Your task to perform on an android device: My friend's son wants to shift to Huntington ( New York ) for study. Show me the Property for Rent in this location in the Redfin app. 
Image 1: 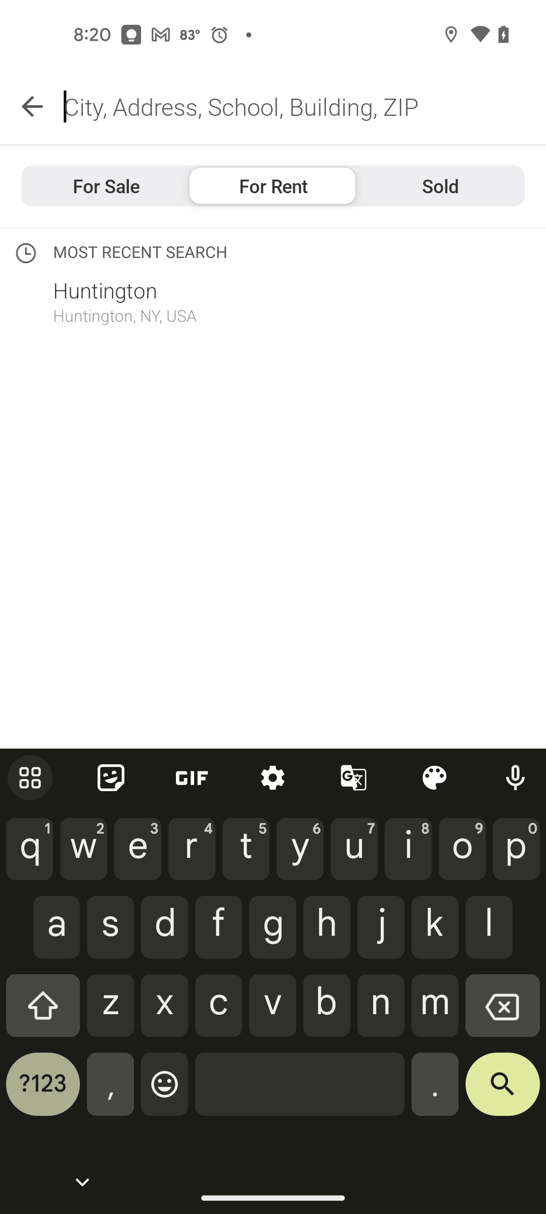
Type Huntington New York
Step 1: type "Huntington New York"
Image 2: 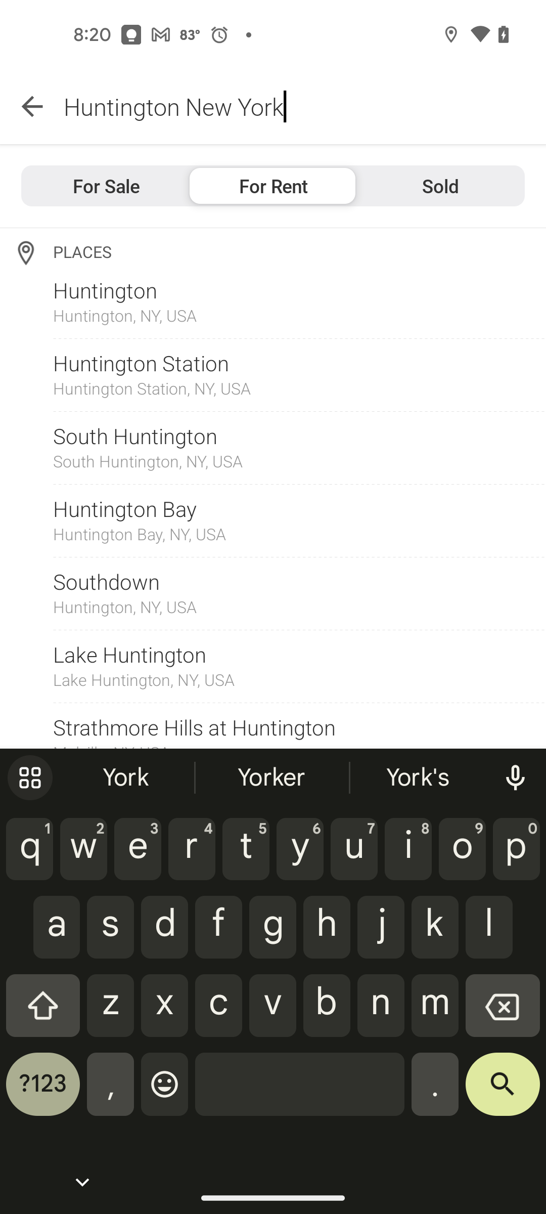
Click on the first suggested search result
Step 2: click (273, 663)
Image 3: 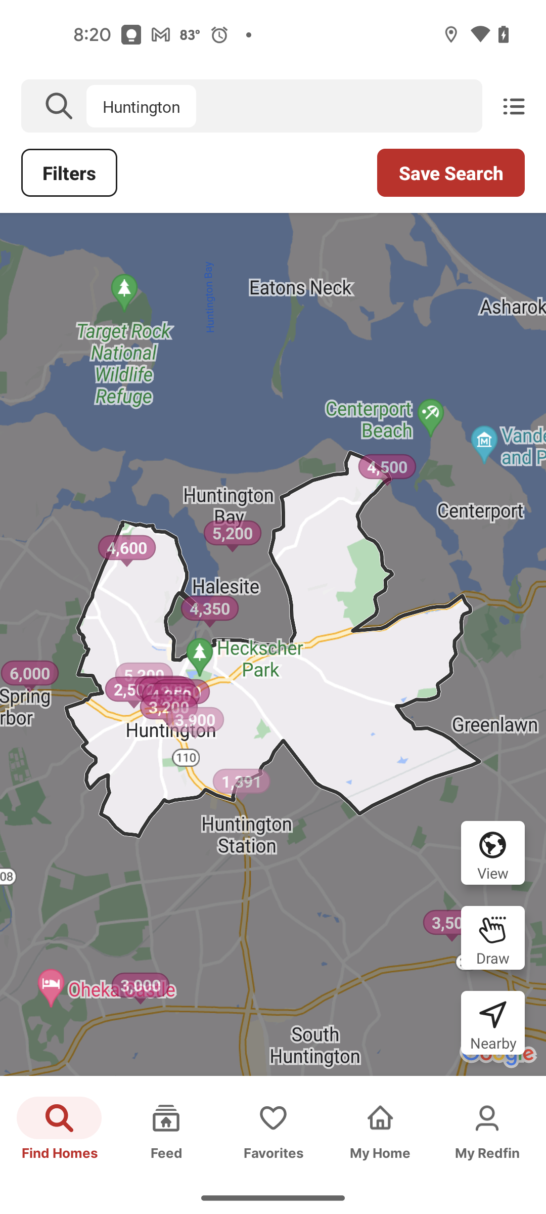
Click on the first suggested search result
Step 3: wait